Your task to perform on an android device: In the event that I ever lose internet connectivity, I want to make the Presentation_sample.pdf file accessible offline in Google Drive.
Image 0: 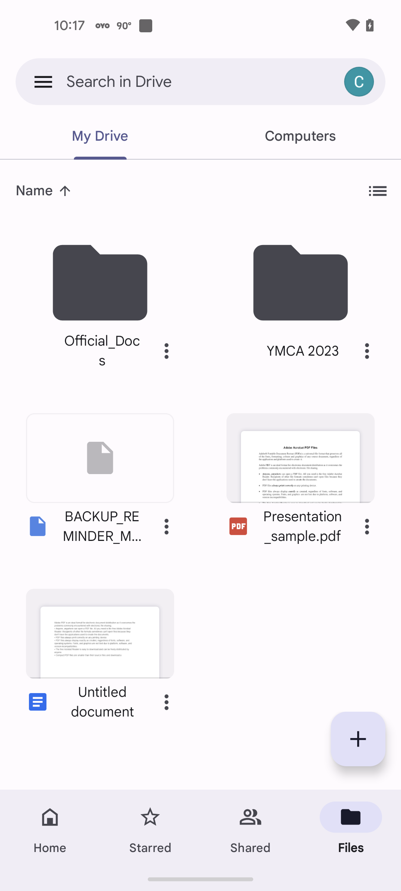
Click on the Three dots icon of the Presentation_sample.pdf file
Step 0: click (367, 526)
Image 1: 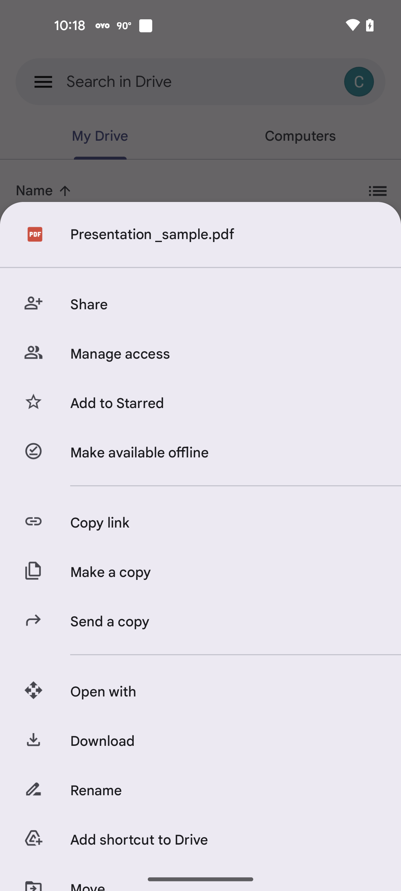
Click on the Make available offline option
Step 1: click (224, 453)